Your task to perform on an android device: Edit the event called My Birthday and make a change in location from New York to California.
Image 0: 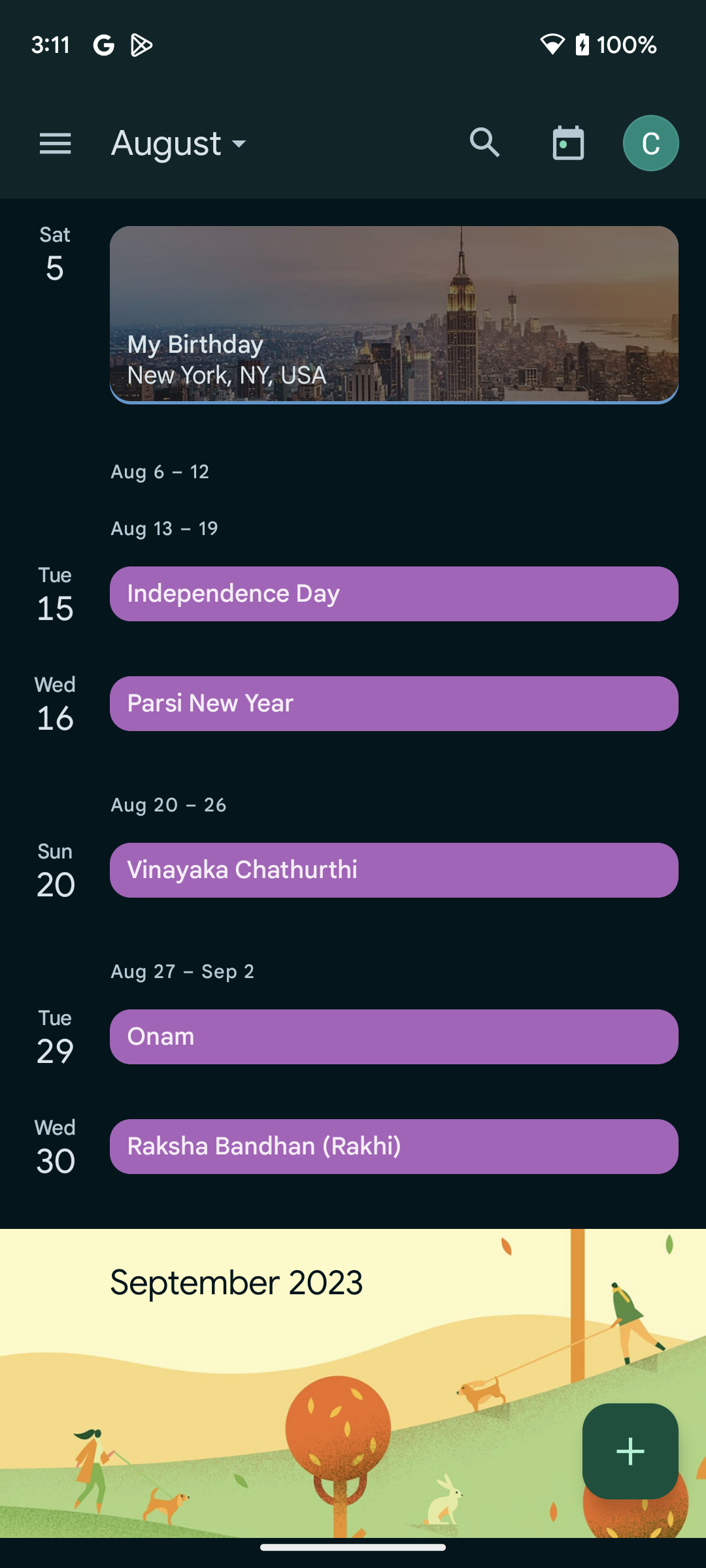
Click on My Birthday event 
Step 0: click (394, 315)
Image 1: 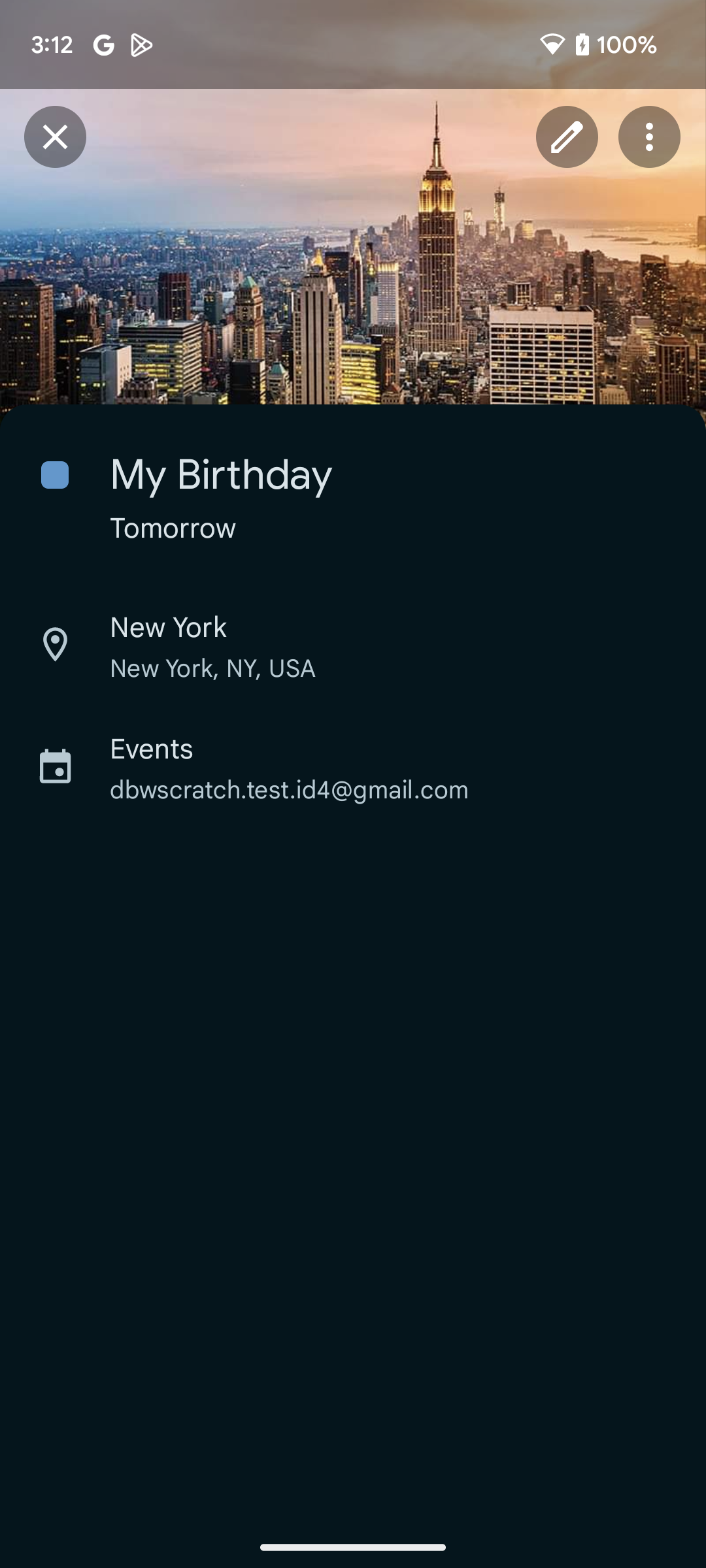
Click on the edit icon at the top right corner of the screen 
Step 1: click (567, 137)
Image 2: 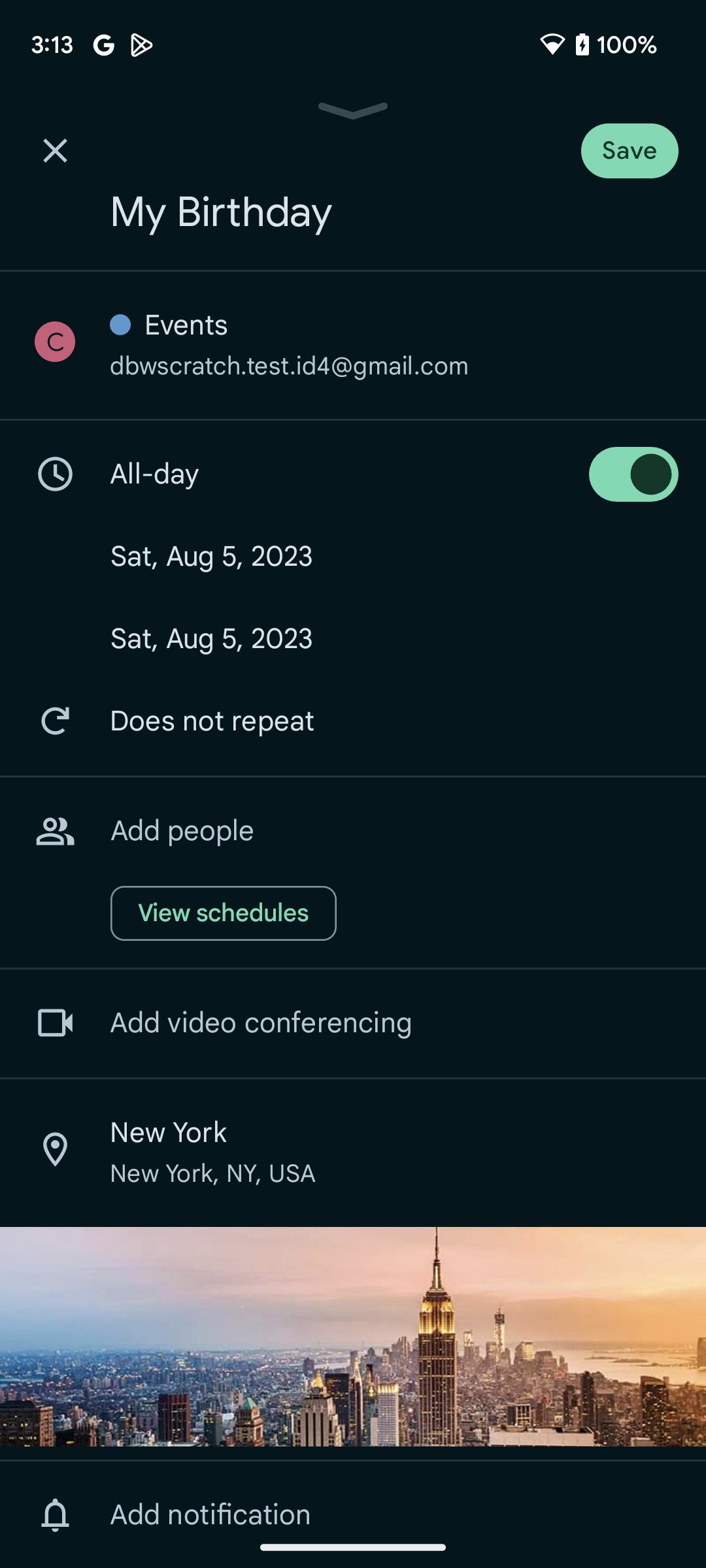
Click on New York to change the location.
Step 2: click (353, 1152)
Image 3: 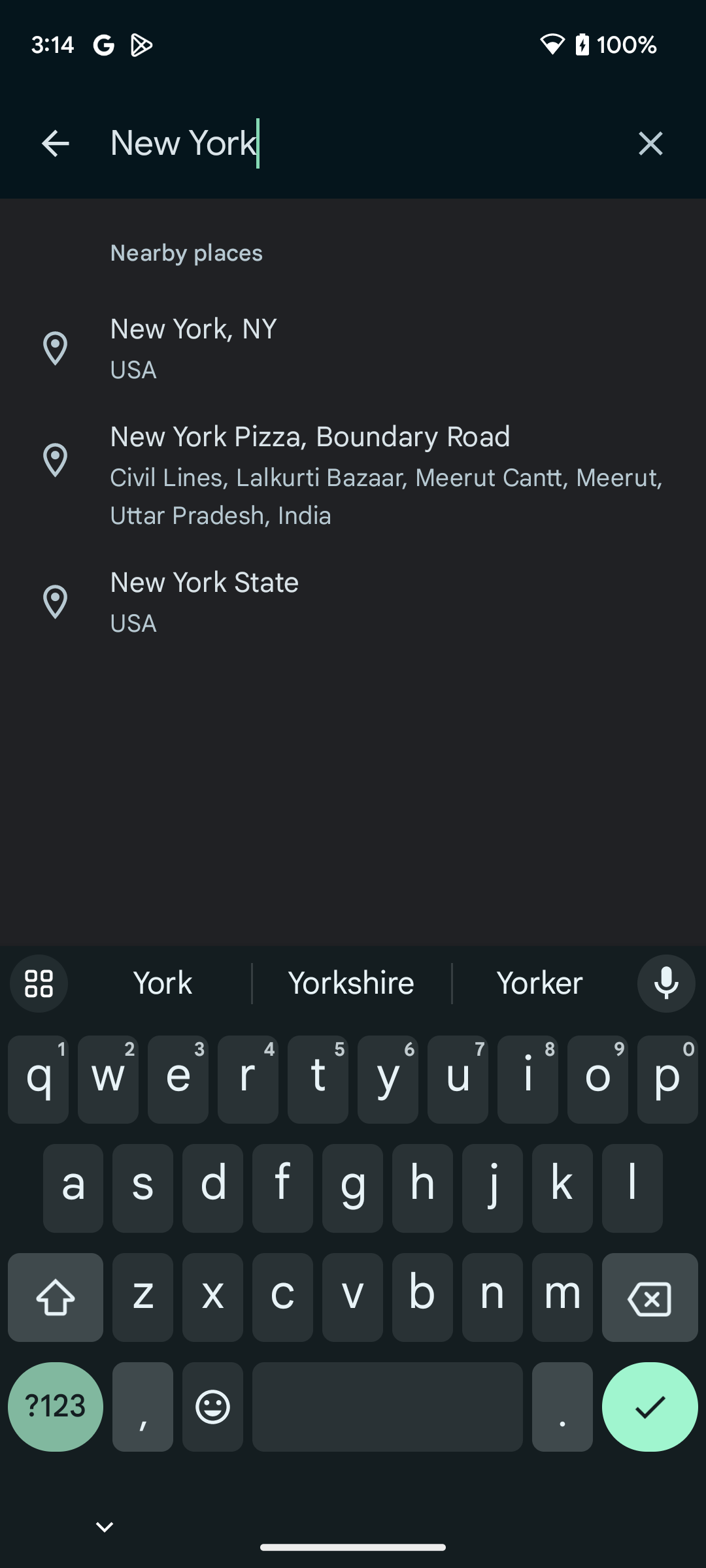
Click on the cross icon at the top right corner of the screen to remove the New York 
Step 3: click (650, 143)
Image 4: 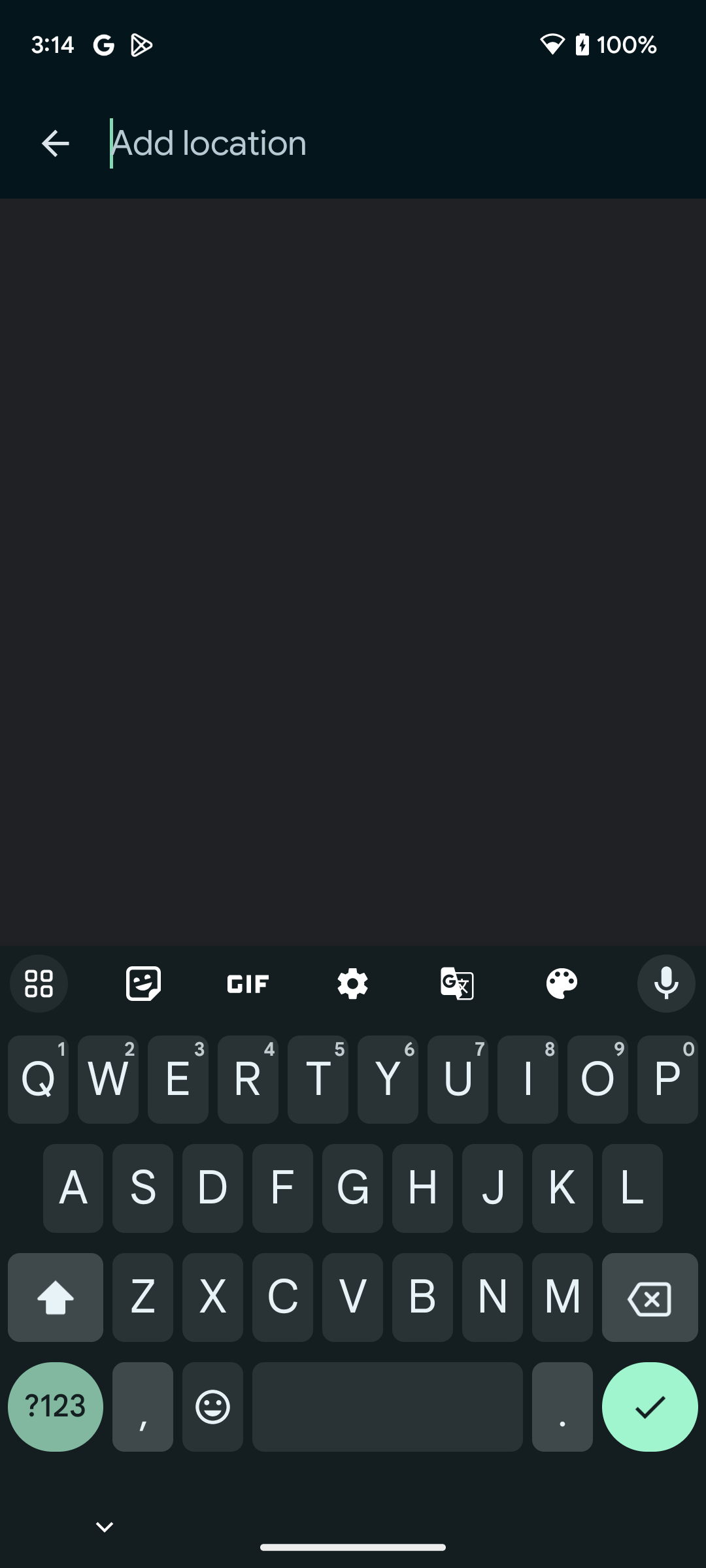
Type California in Add location section
Step 4: type "California"
Image 5: 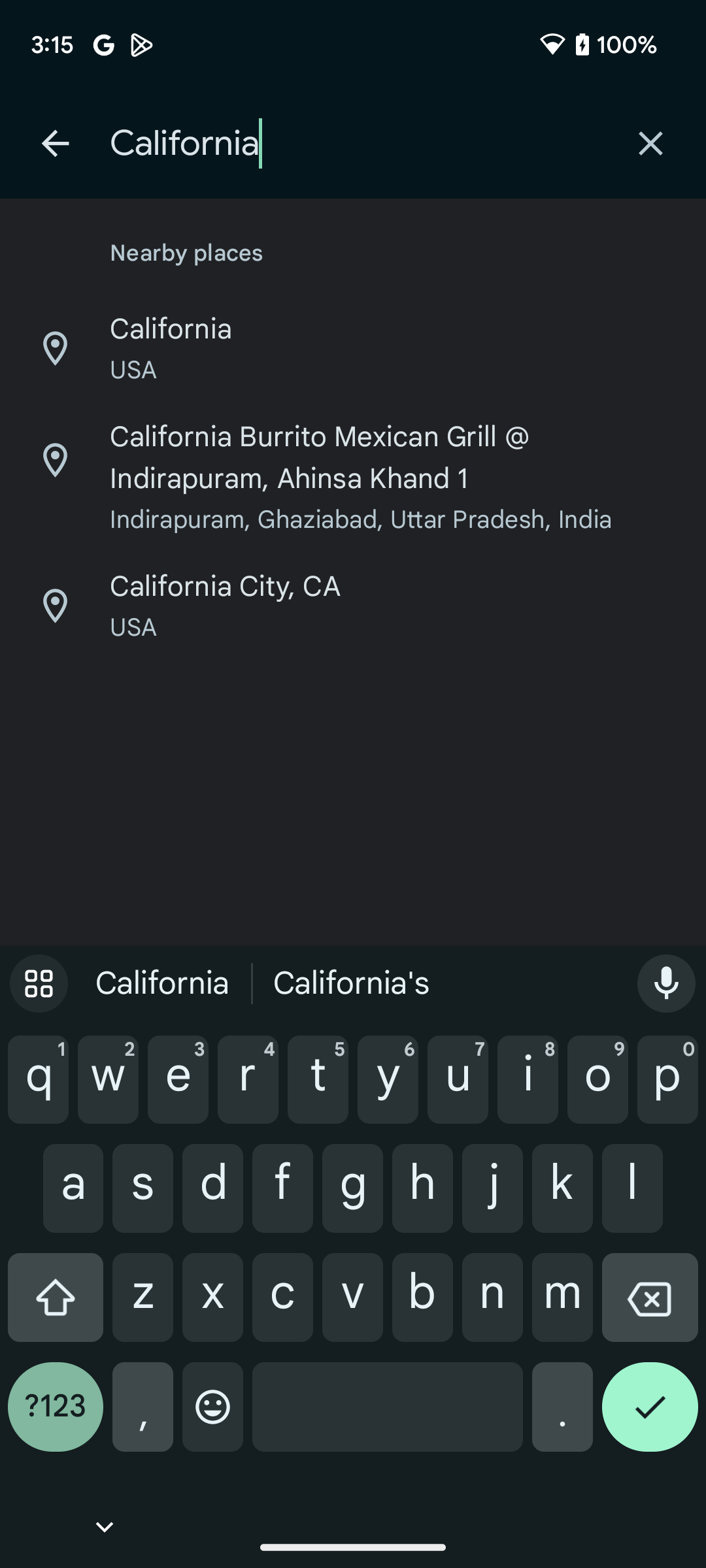
Click on the first suggested result to select the location.
Step 5: click (353, 348)
Image 6: 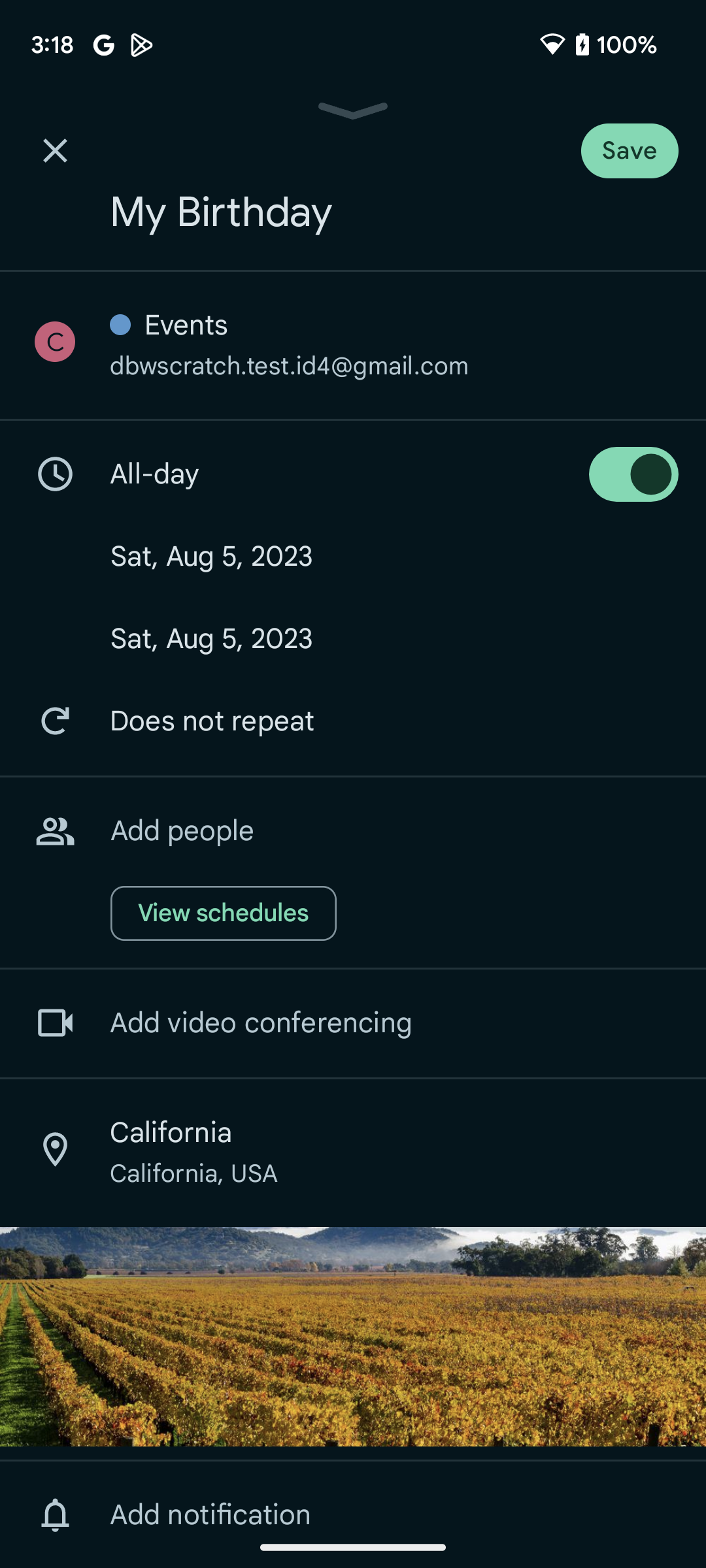
Click on the Save button to save changes to this event.
Step 6: click (658, 142)